Your task to perform on an android device: I want to look for walking shoes because I walk on a daily basis. Search for walking shoes for women in the TEMU app.
Image 0: 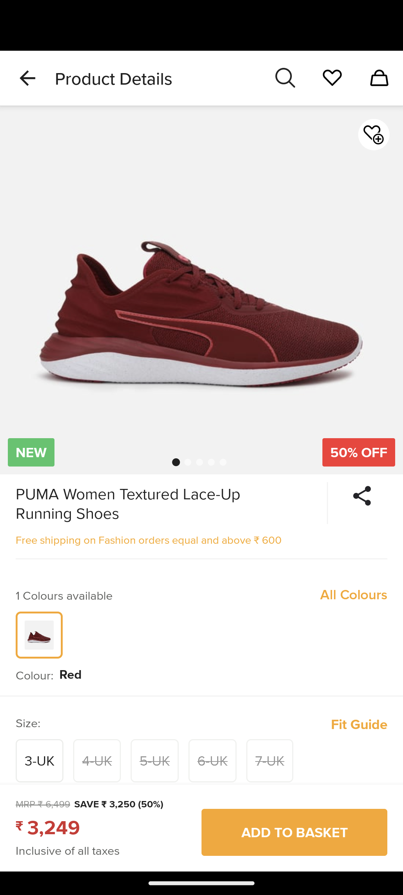
Open Temu app
Step 0: open app "Temu"
Image 1: 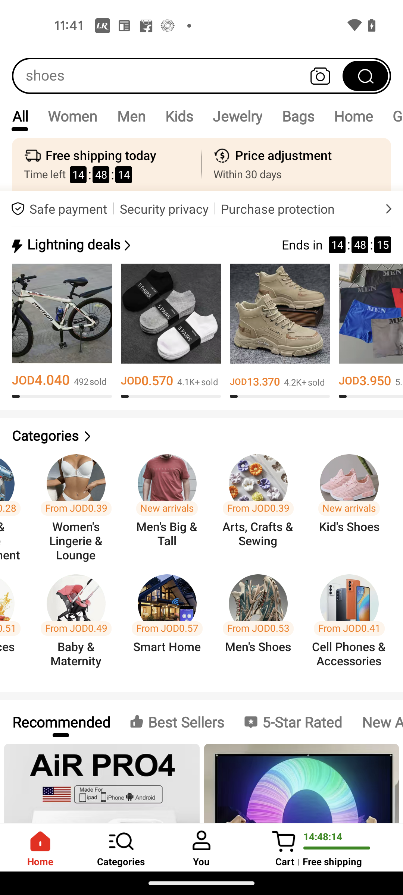
Go to the search bar at the top of the screen
Step 1: click (158, 76)
Image 2: 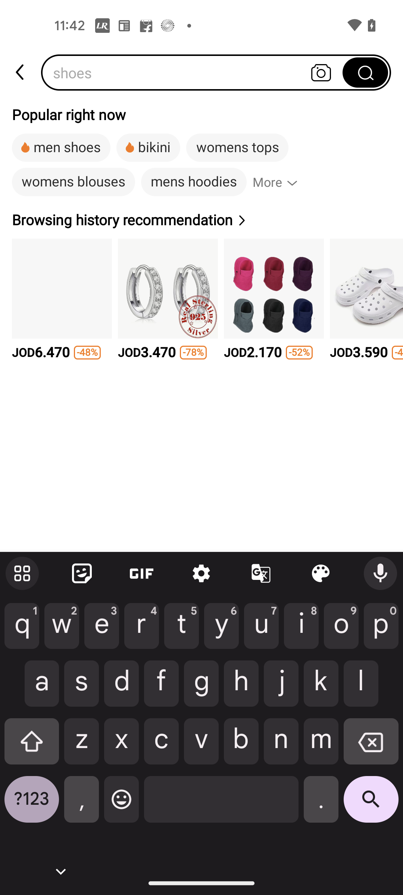
Search for Walking shoes for women
Step 2: type "Walking shoes for women"
Image 3: 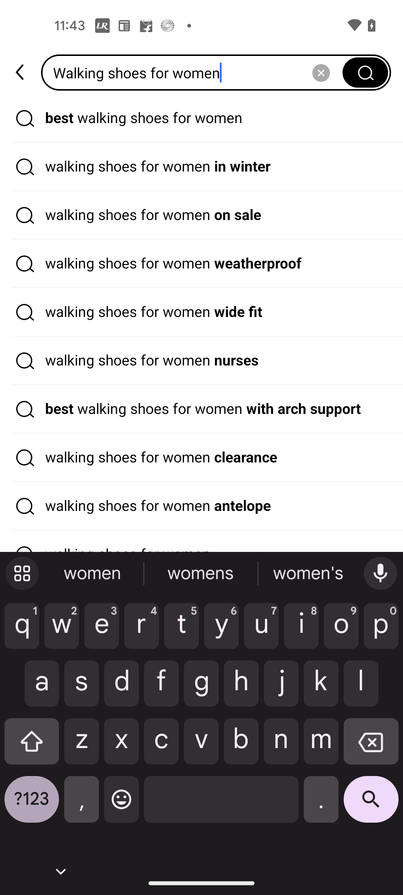
Click on the search icon at the bottom right corner of the screen
Step 3: click (371, 805)